Your task to perform on an android device: Open the Yummly app and Go to Cuisines and then select the Italian category
Image 0: 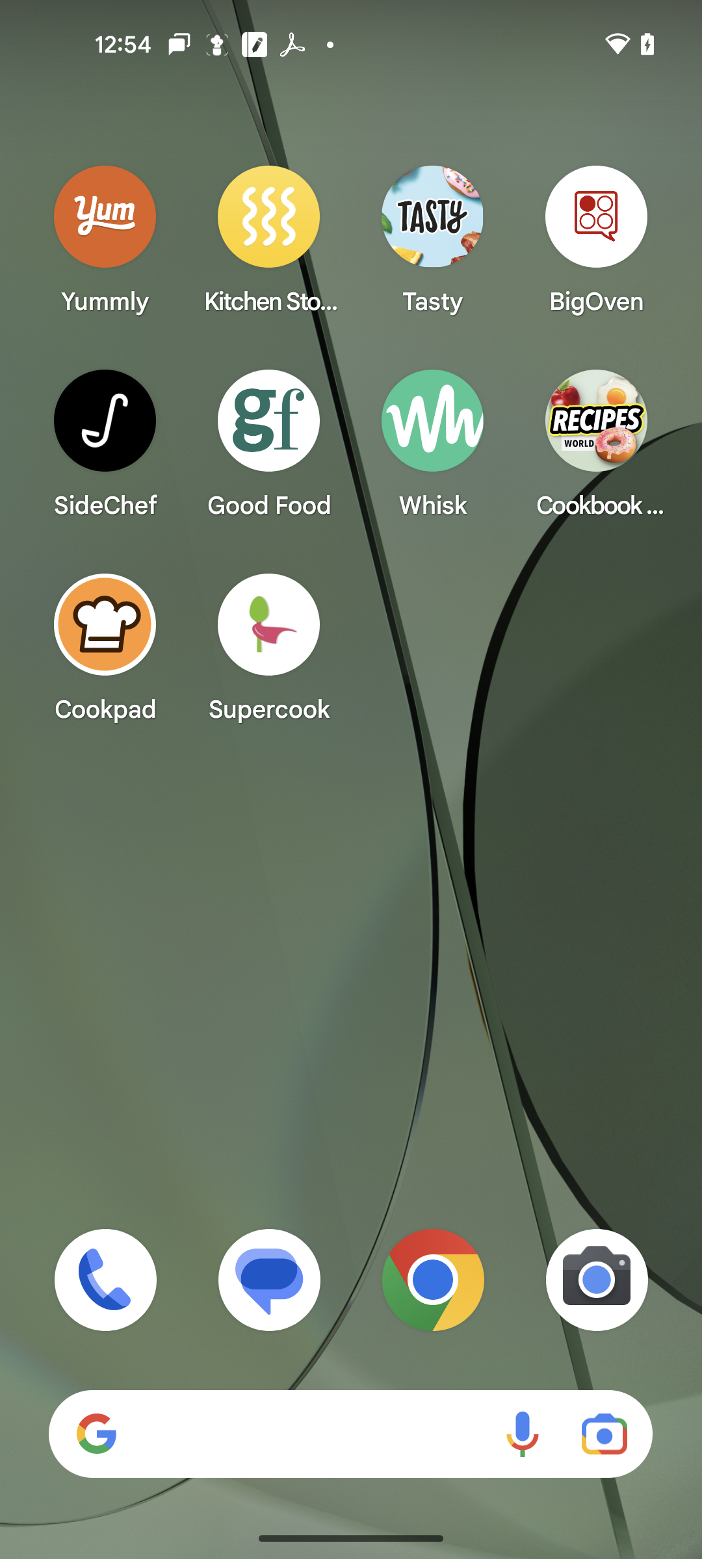
Open the yummly app
Step 0: click (105, 238)
Image 1: 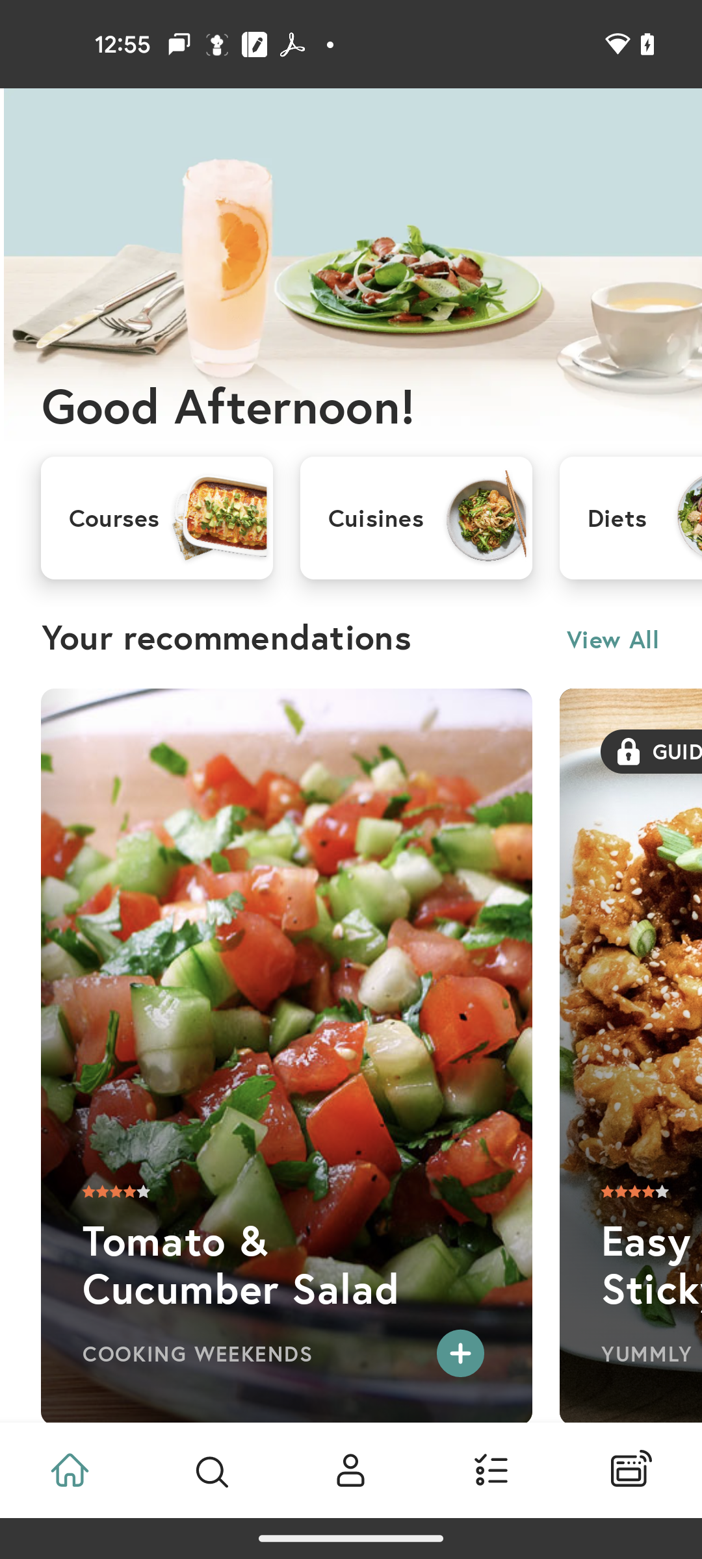
click on the cuisines
Step 1: click (383, 518)
Image 2: 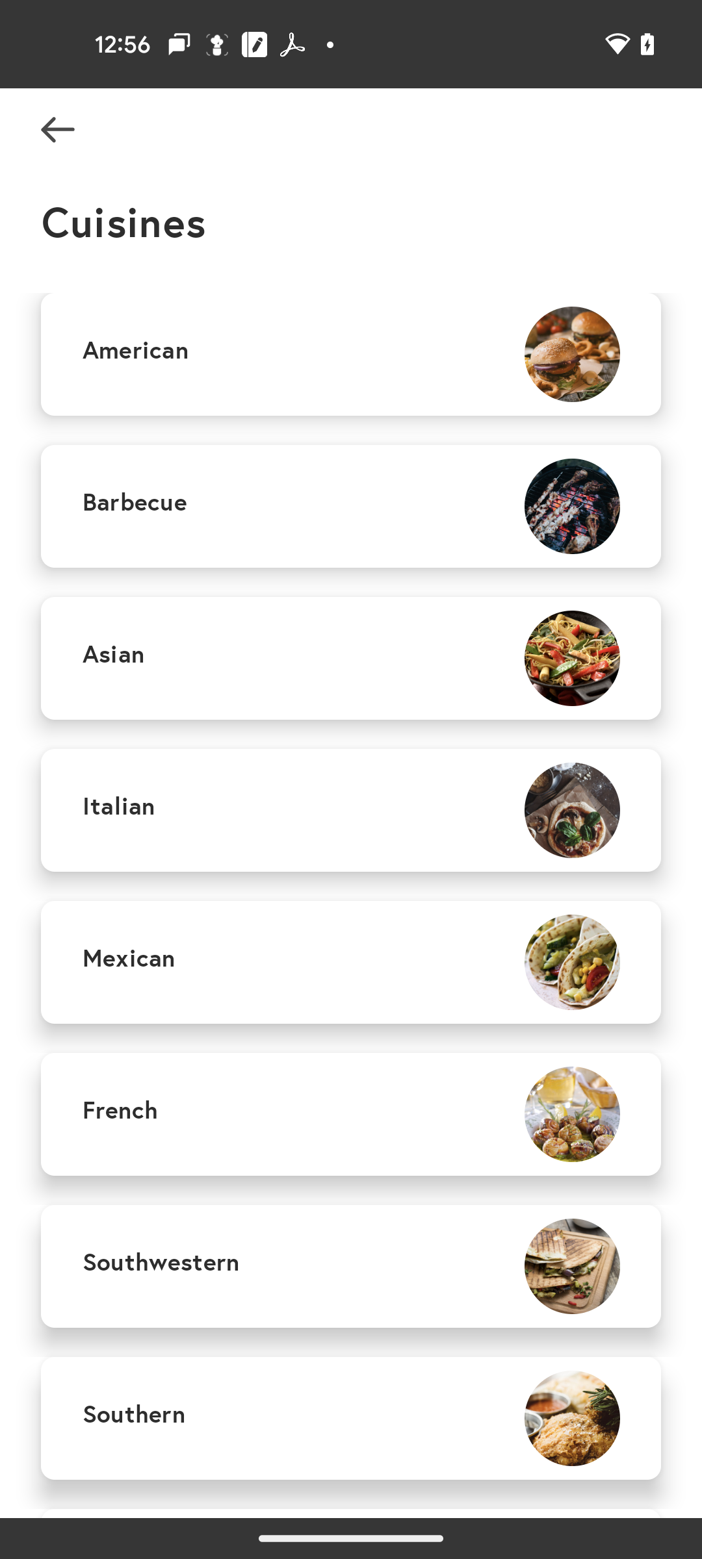
select the Italian category
Step 2: click (351, 810)
Image 3: 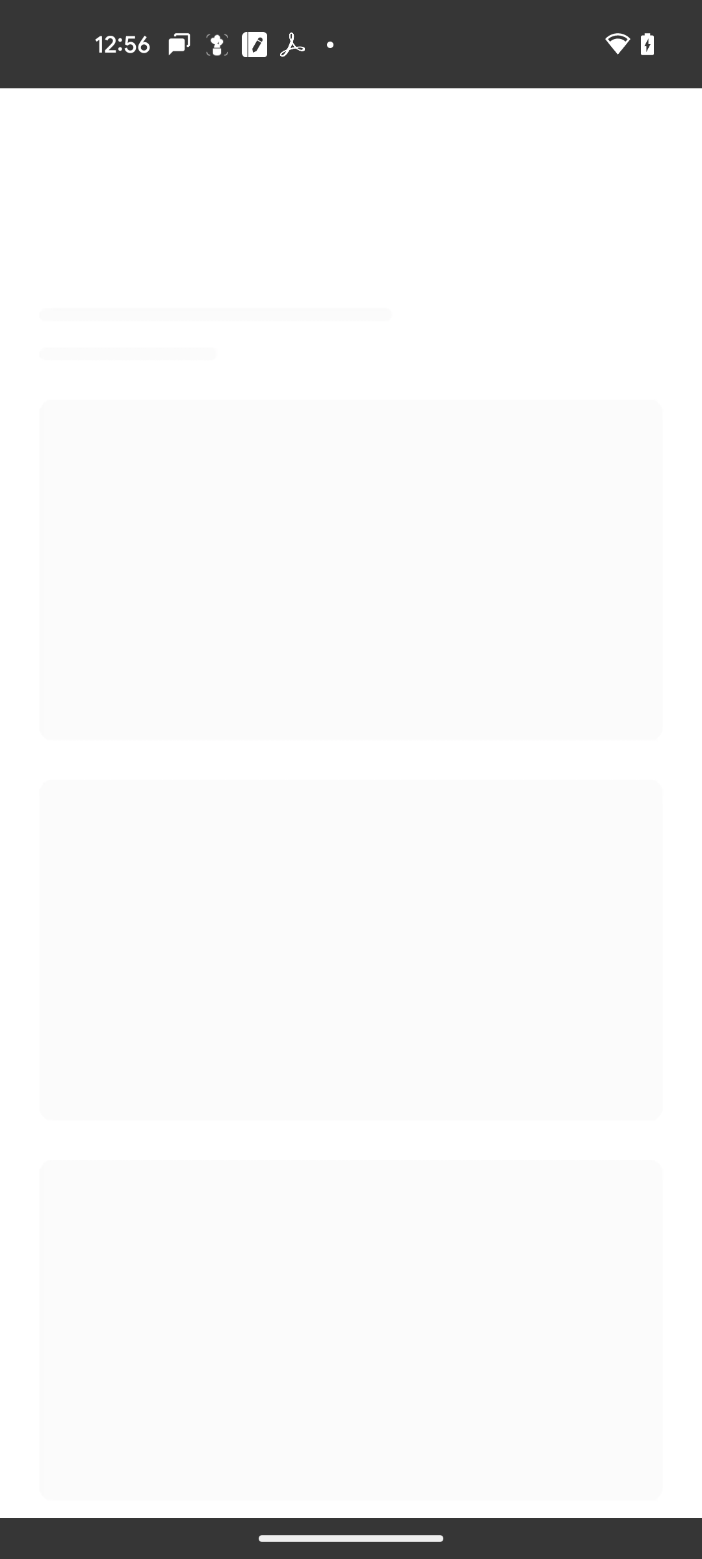
select the Italian category
Step 3: wait